Your task to perform on an android device: Open the Notepad app & share the note xyz to akashgahlot@google.com through gmail app
Image 0: 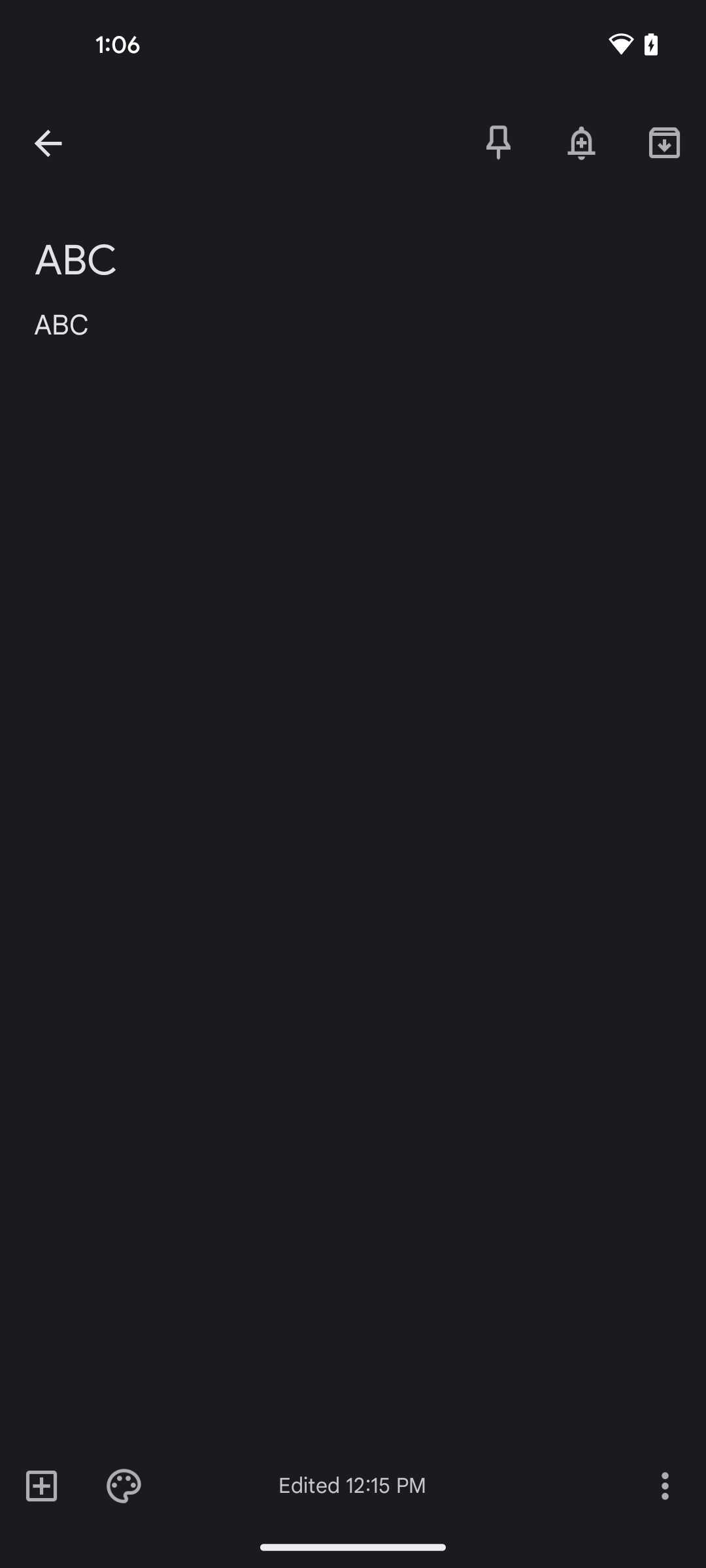
open the Notepad app
Step 0: open app "Notepad"
Image 1: 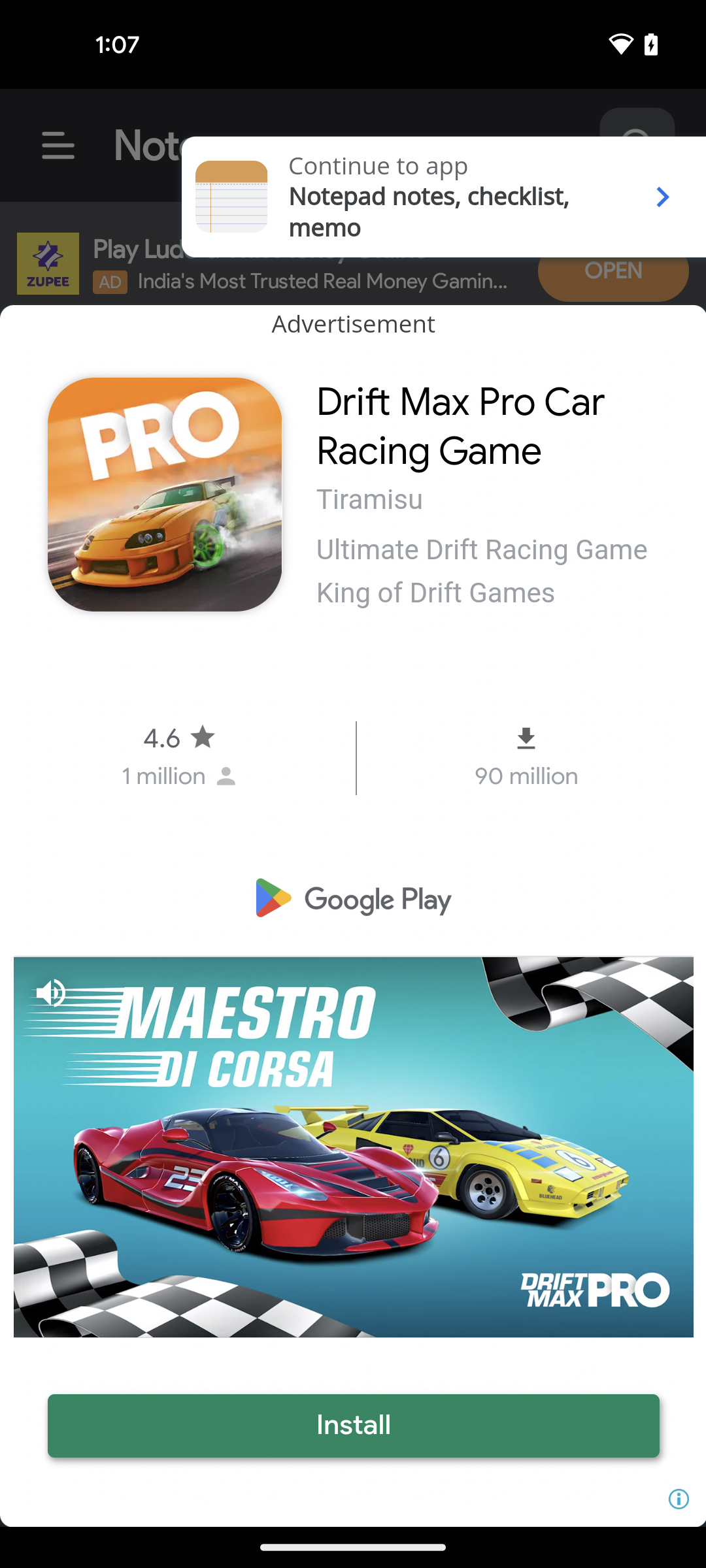
click on the arrow icon at the top right corner of the screen to skip ad
Step 1: click (666, 200)
Image 2: 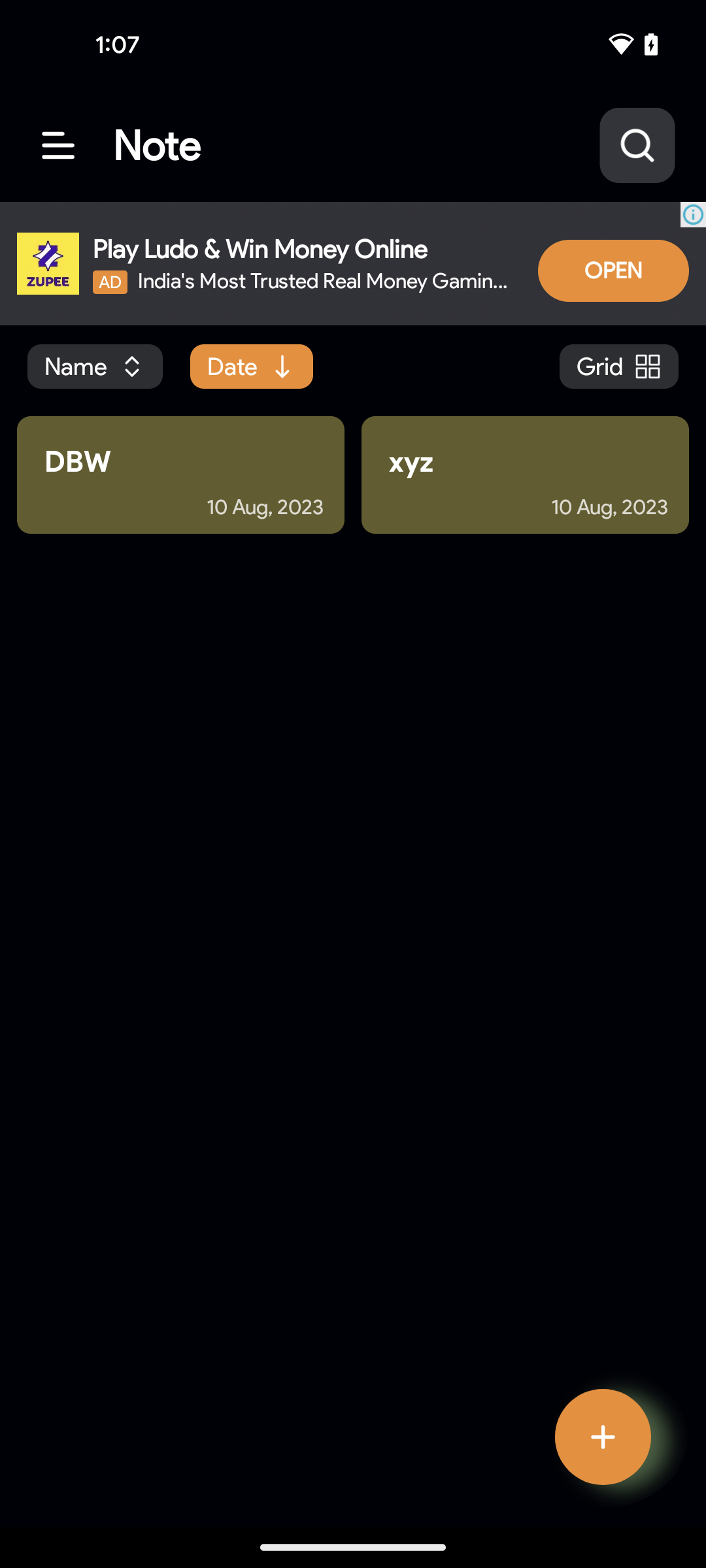
click on the xyz note
Step 2: click (525, 455)
Image 3: 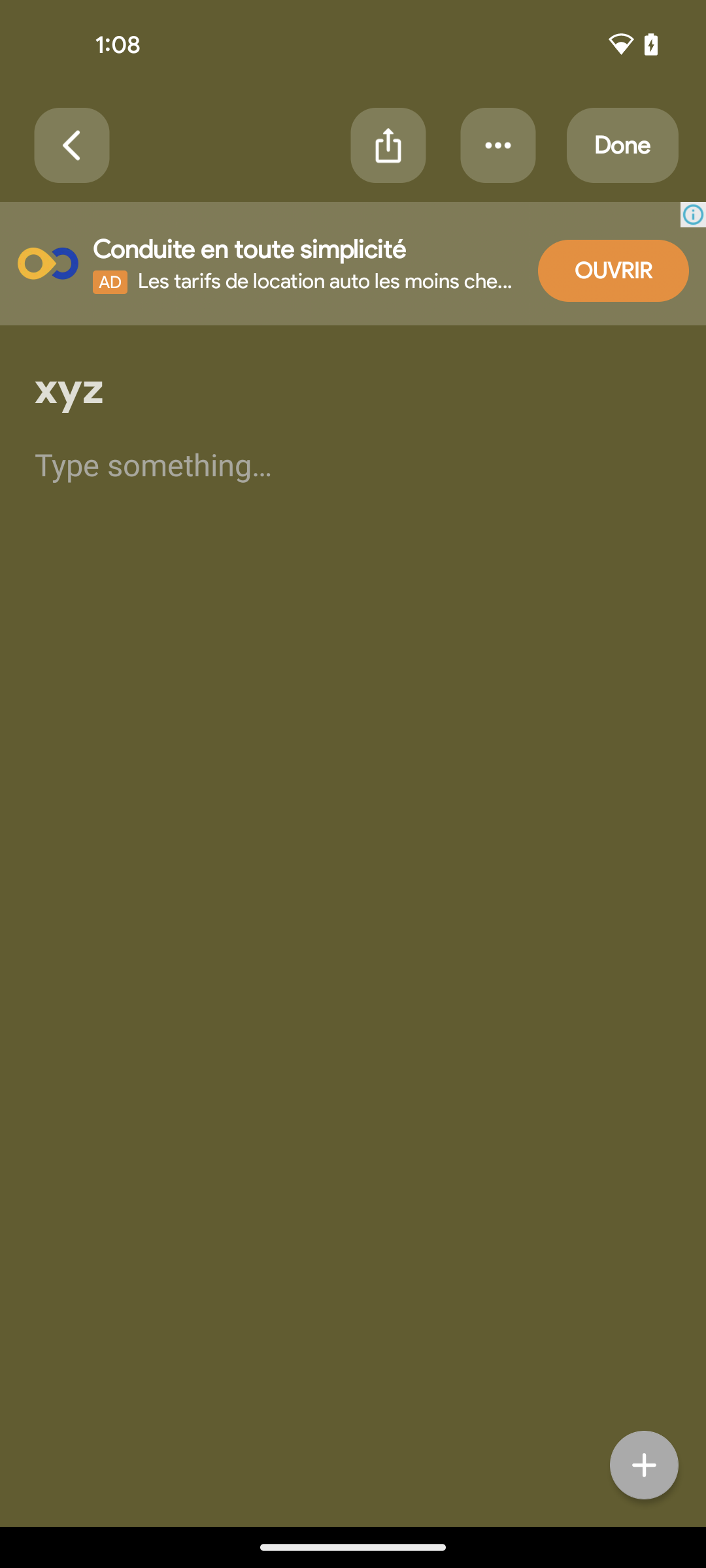
click on the share icon at the top of the screen
Step 3: click (388, 143)
Image 4: 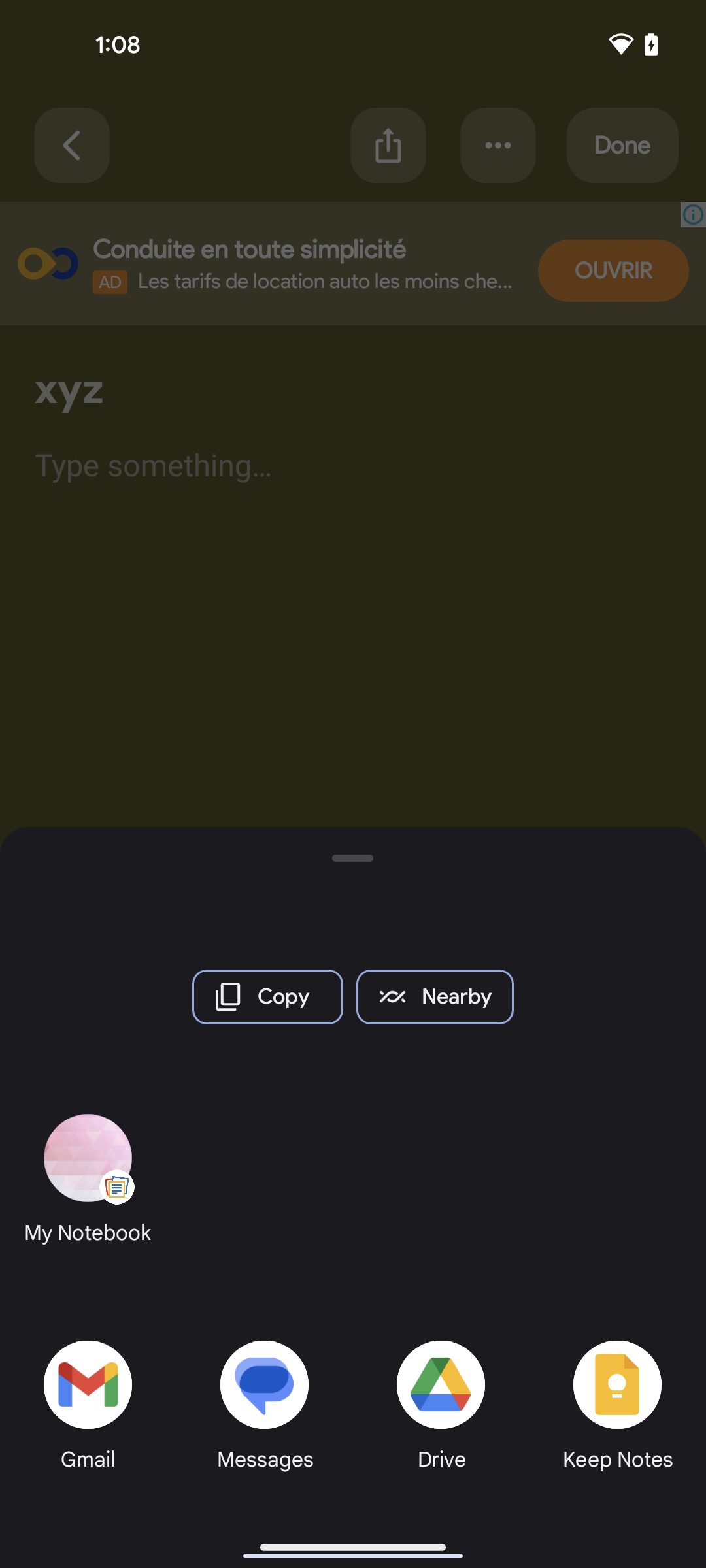
select the gmail app at the bottom left corner of the screen
Step 4: click (94, 1408)
Image 5: 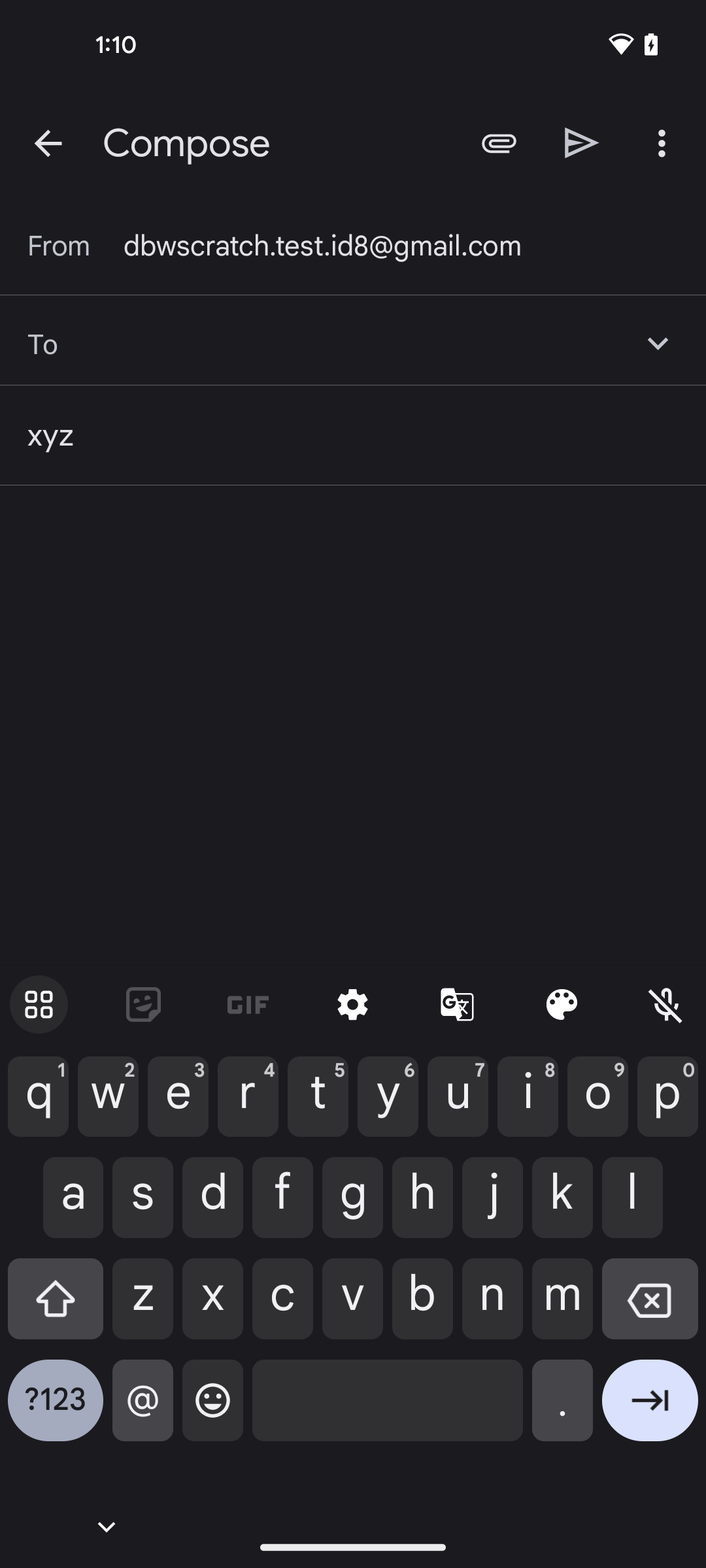
enter the email id akashgahlot@google.com
Step 5: type "akashgahlot@google.com"
Image 6: 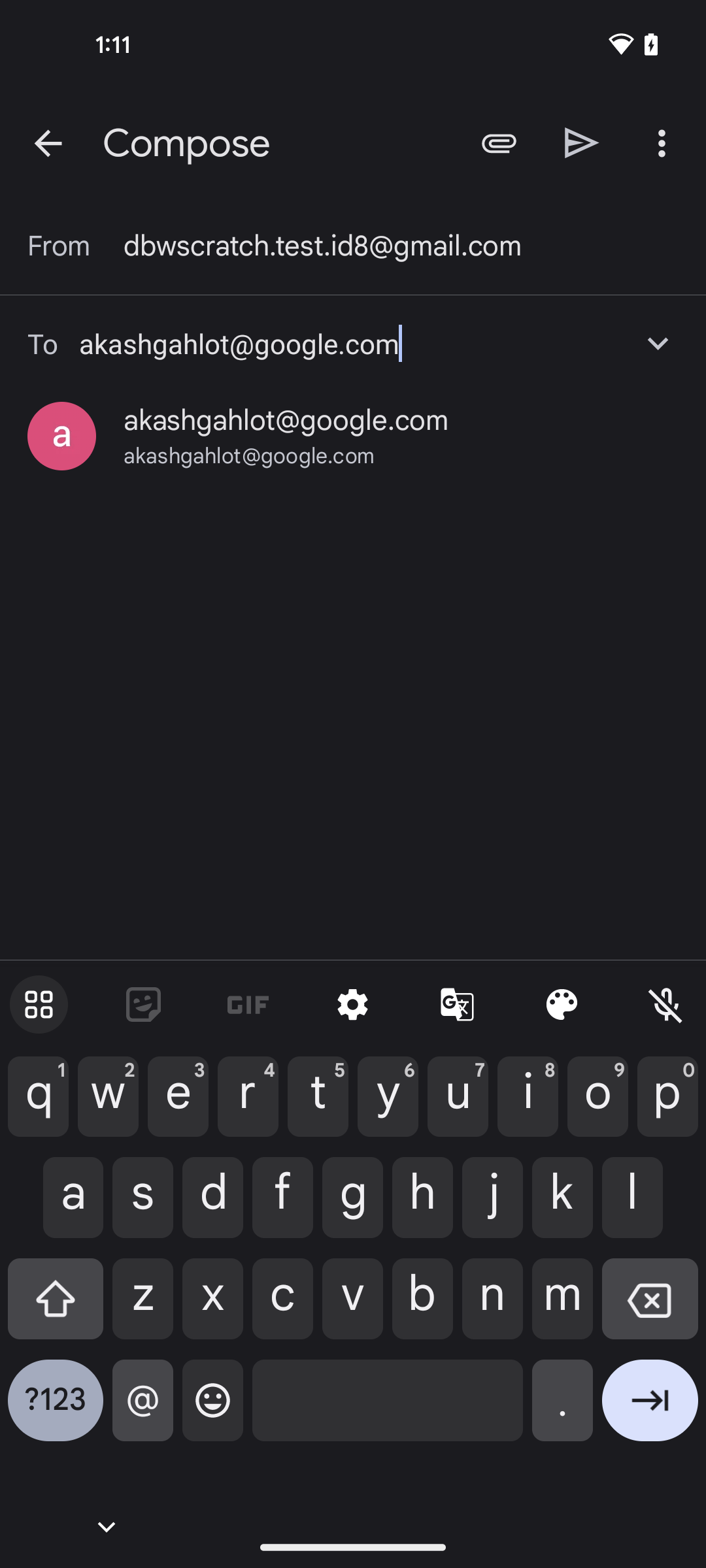
select the email id
Step 6: click (286, 420)
Image 7: 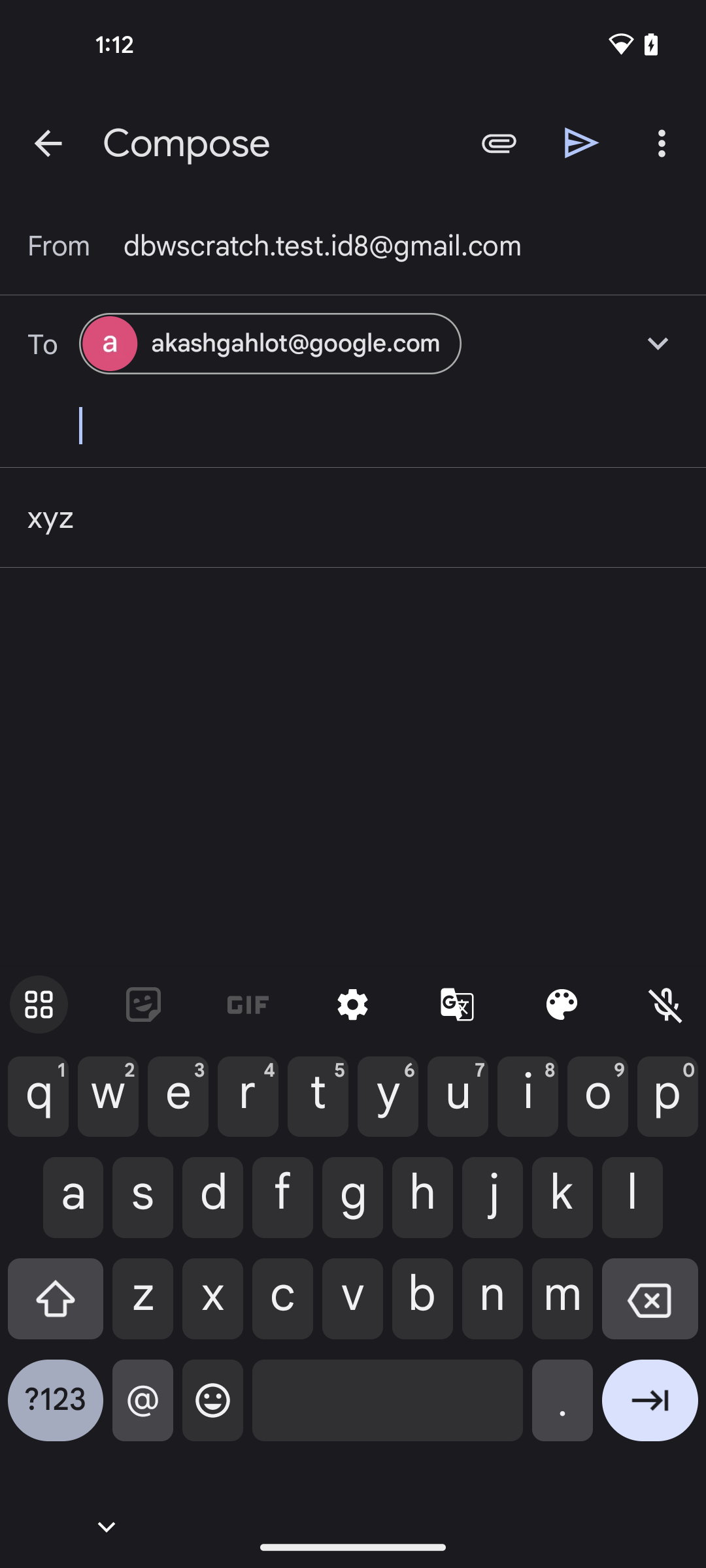
click on the send icon at the top right side of the screen
Step 7: click (582, 142)
Image 8: 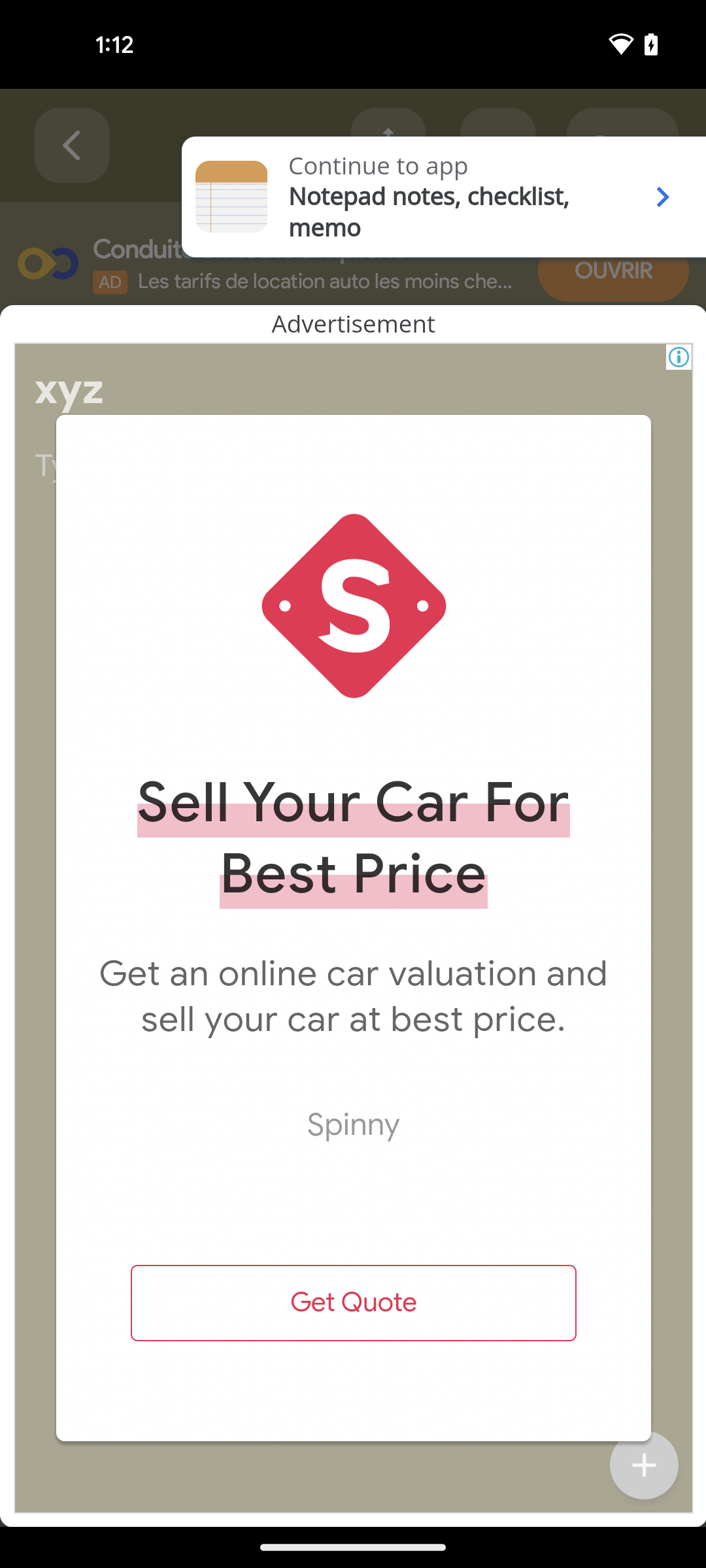
click on the arrow icon at the top right corner of the screen
Step 8: click (660, 203)